Your task to perform on an android device: I really liked MZ S700 (LIFE SAVING LED TORCH) thus i want to compare its prices with similar products in the market.
Image 0: 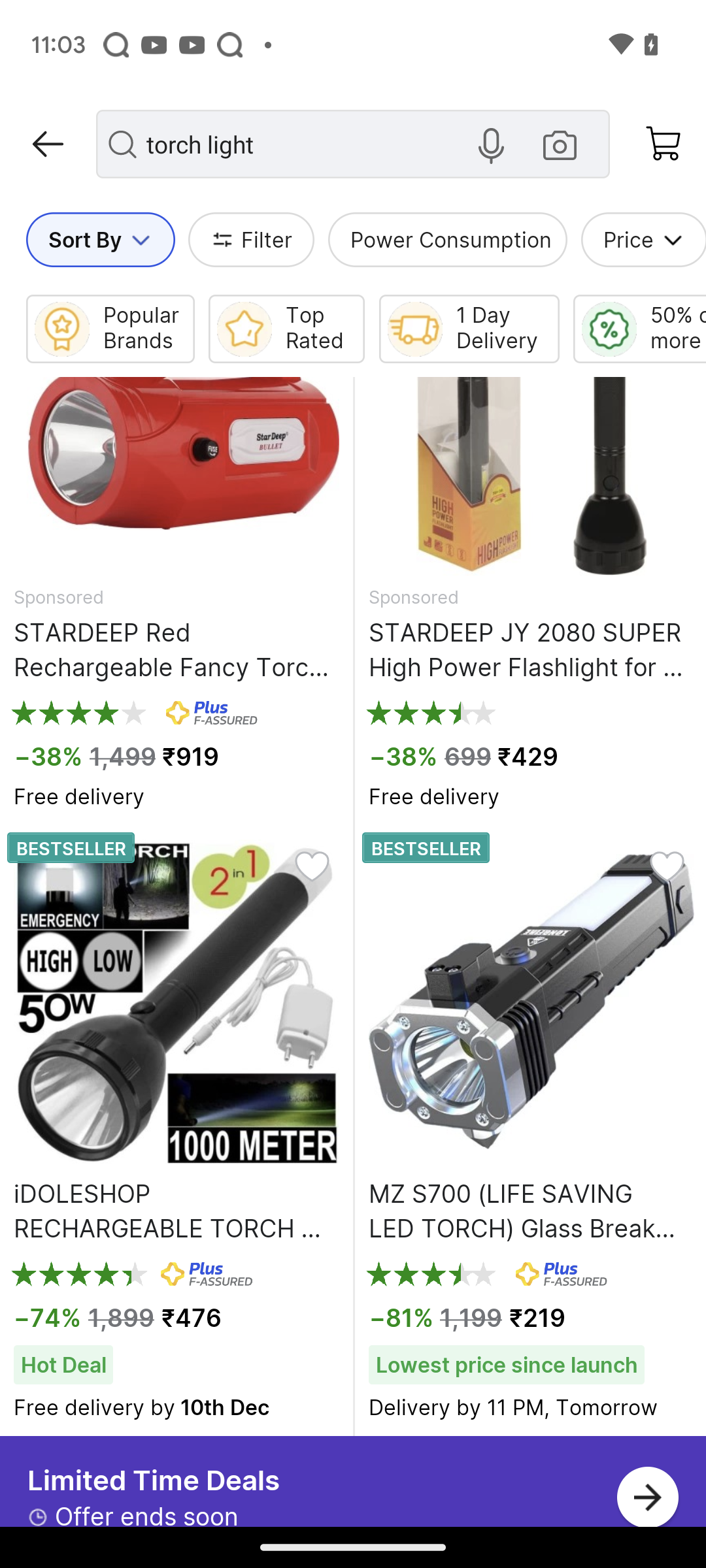
Click on the MZ S700 (LIFE SAVING LED TORCH
Step 0: click (531, 1002)
Image 1: 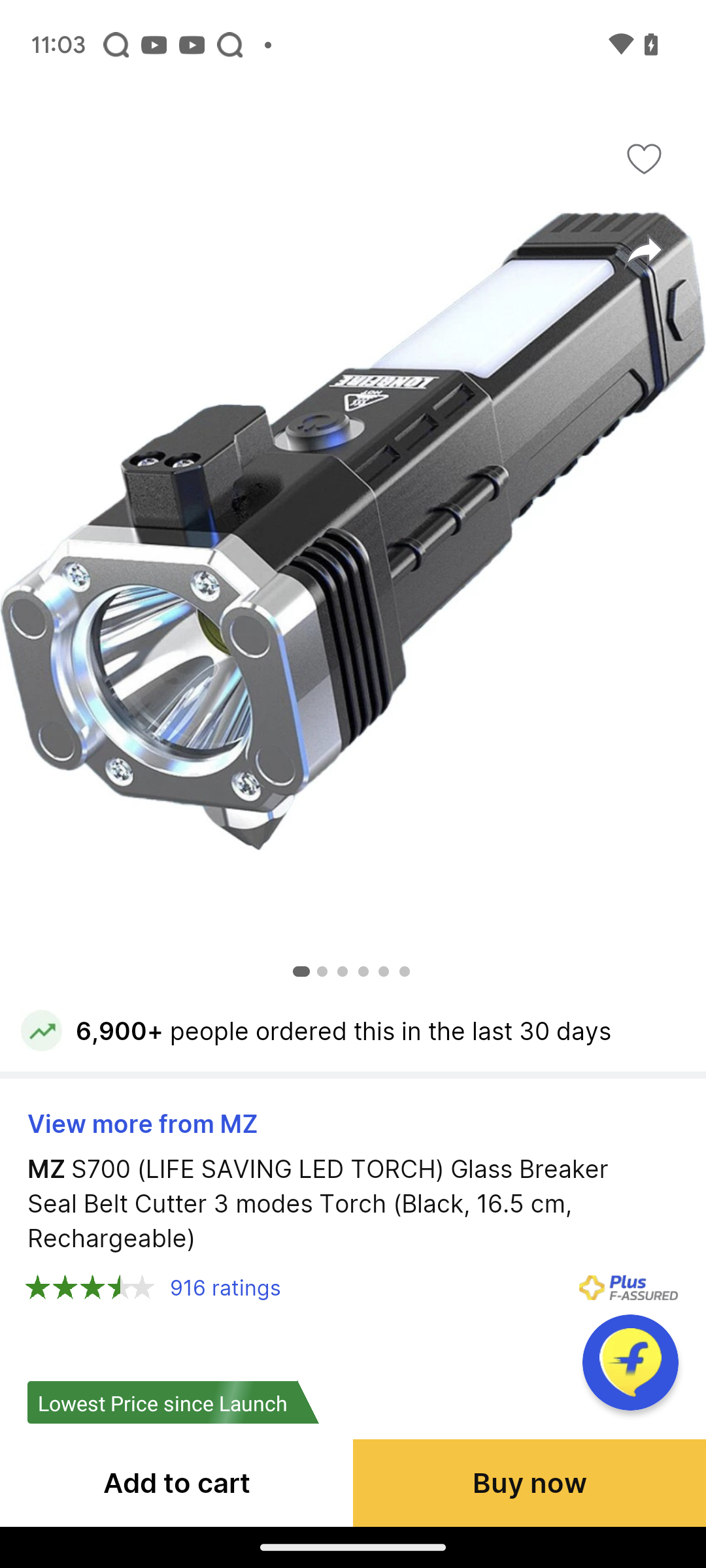
Swipe up to view the similar products
Step 1: scroll down
Image 2: 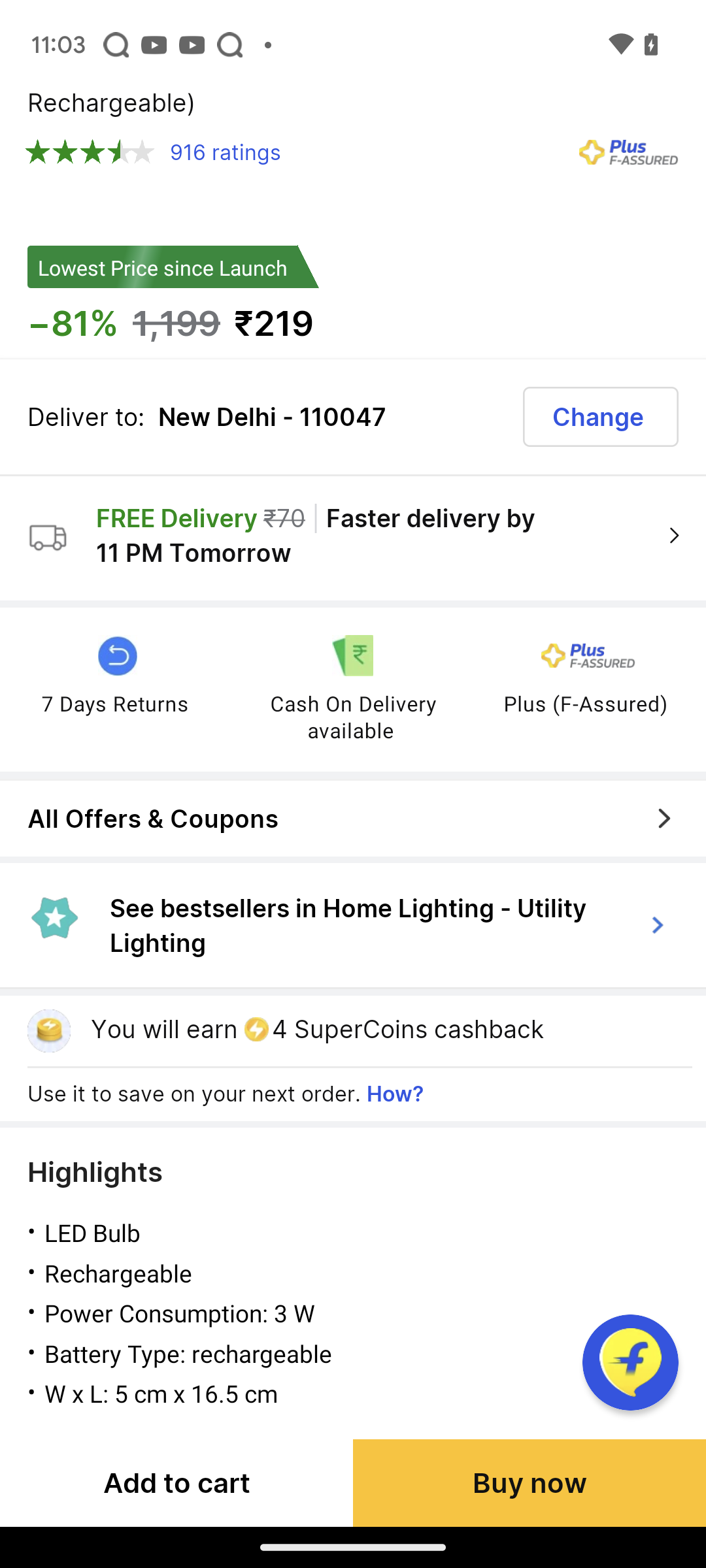
Swipe up to view the similar products
Step 2: scroll down
Image 3: 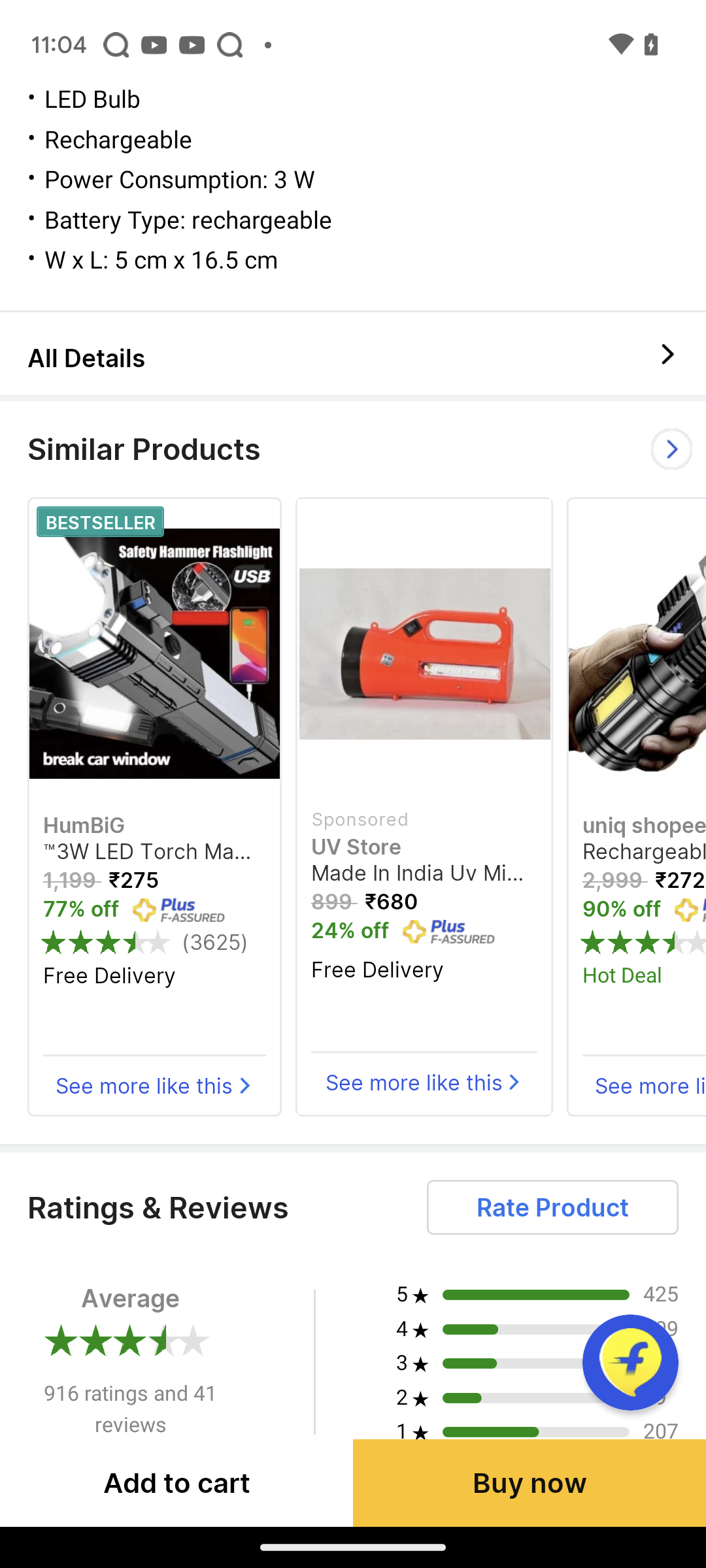
Click on the arrow of the similar products
Step 3: click (654, 455)